Your task to perform on an android device: As the project's requirements have been fulfilled, I need to delete the project folder from Google Drive.
Image 0: 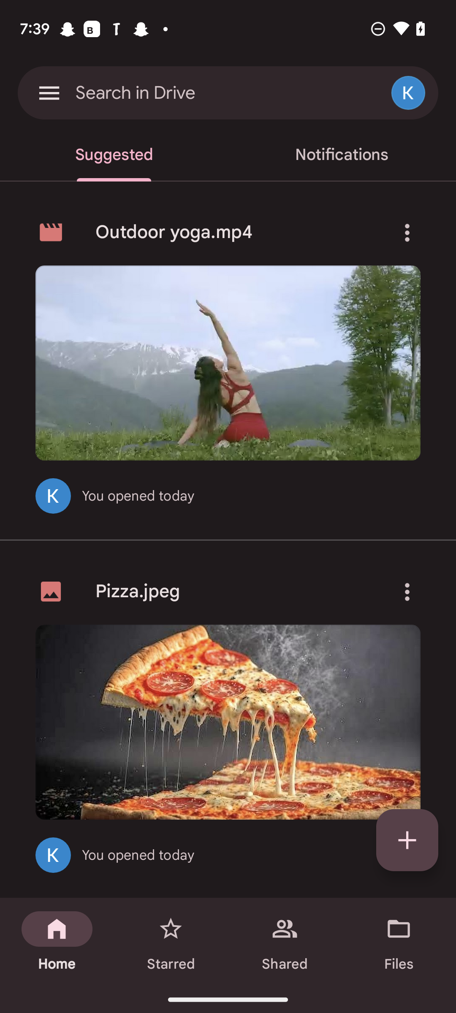
click on the files tab
Step 0: click (407, 946)
Image 1: 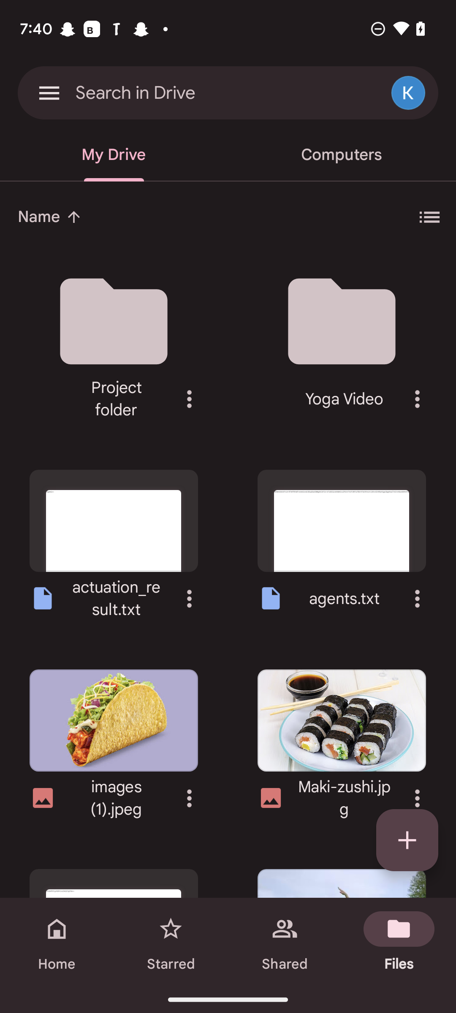
Click on the three dots icon next to the project folder
Step 1: click (189, 398)
Image 2: 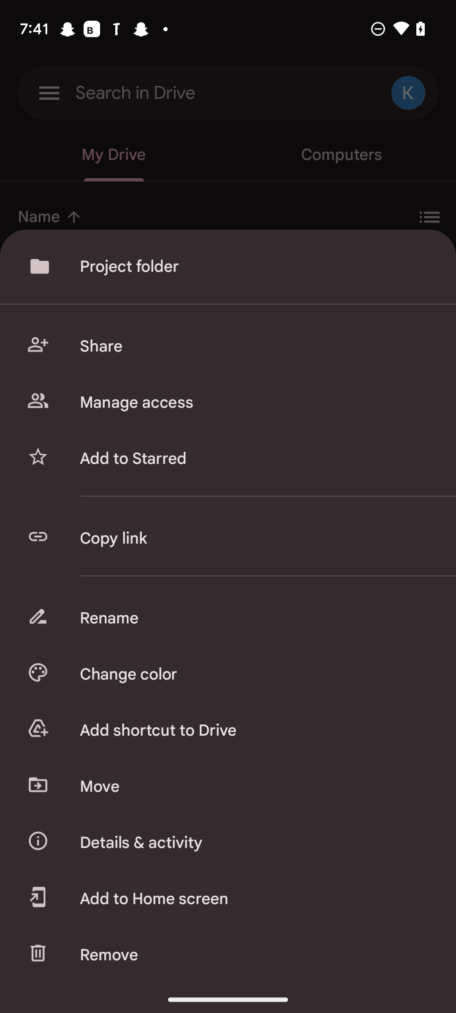
Click on the remove option at the bottom of the screen
Step 2: click (254, 955)